Your task to perform on an android device:  Search Girls Denim Jacket on H&M
Image 0: 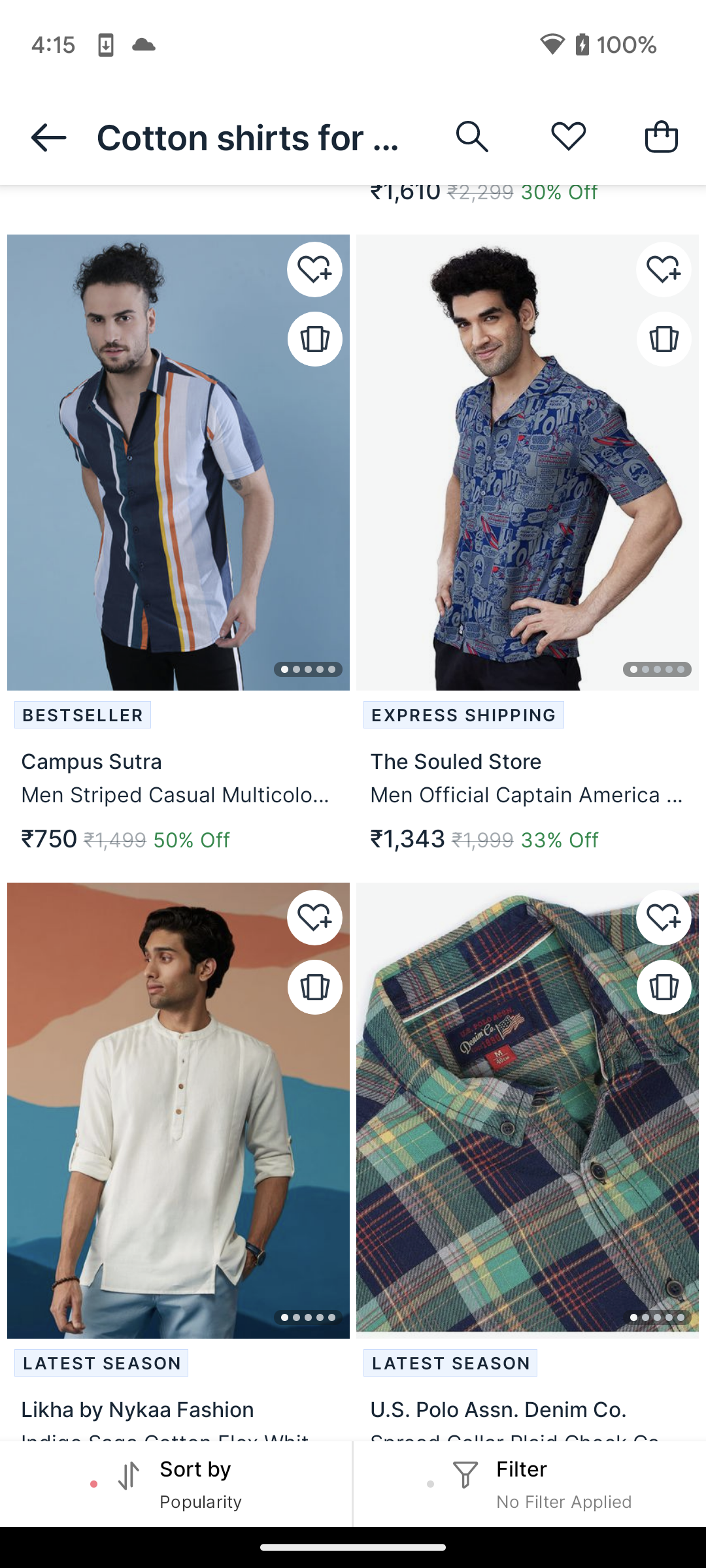
Open H&M app
Step 0: open app "H&M"
Image 1: 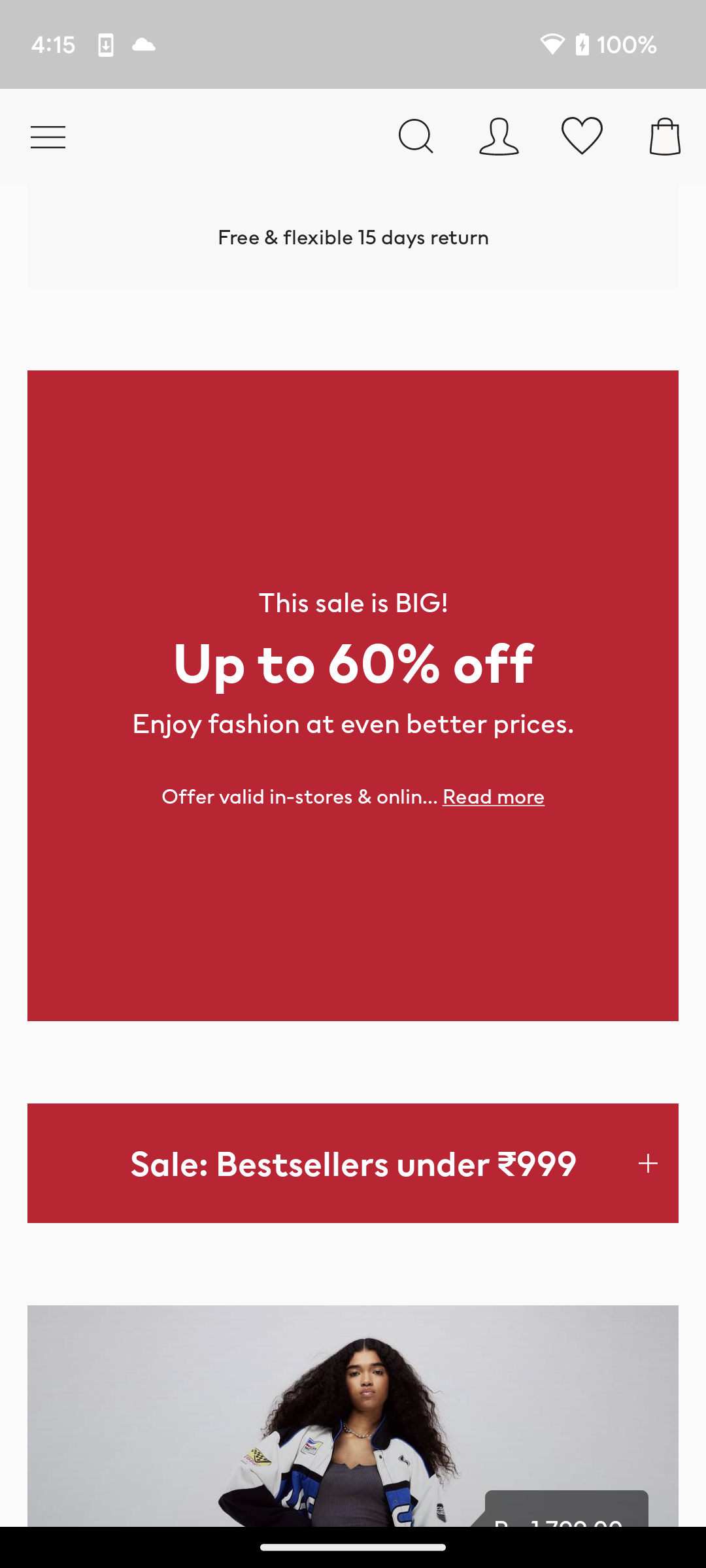
Click on search icon at the top of the screen
Step 1: click (416, 136)
Image 2: 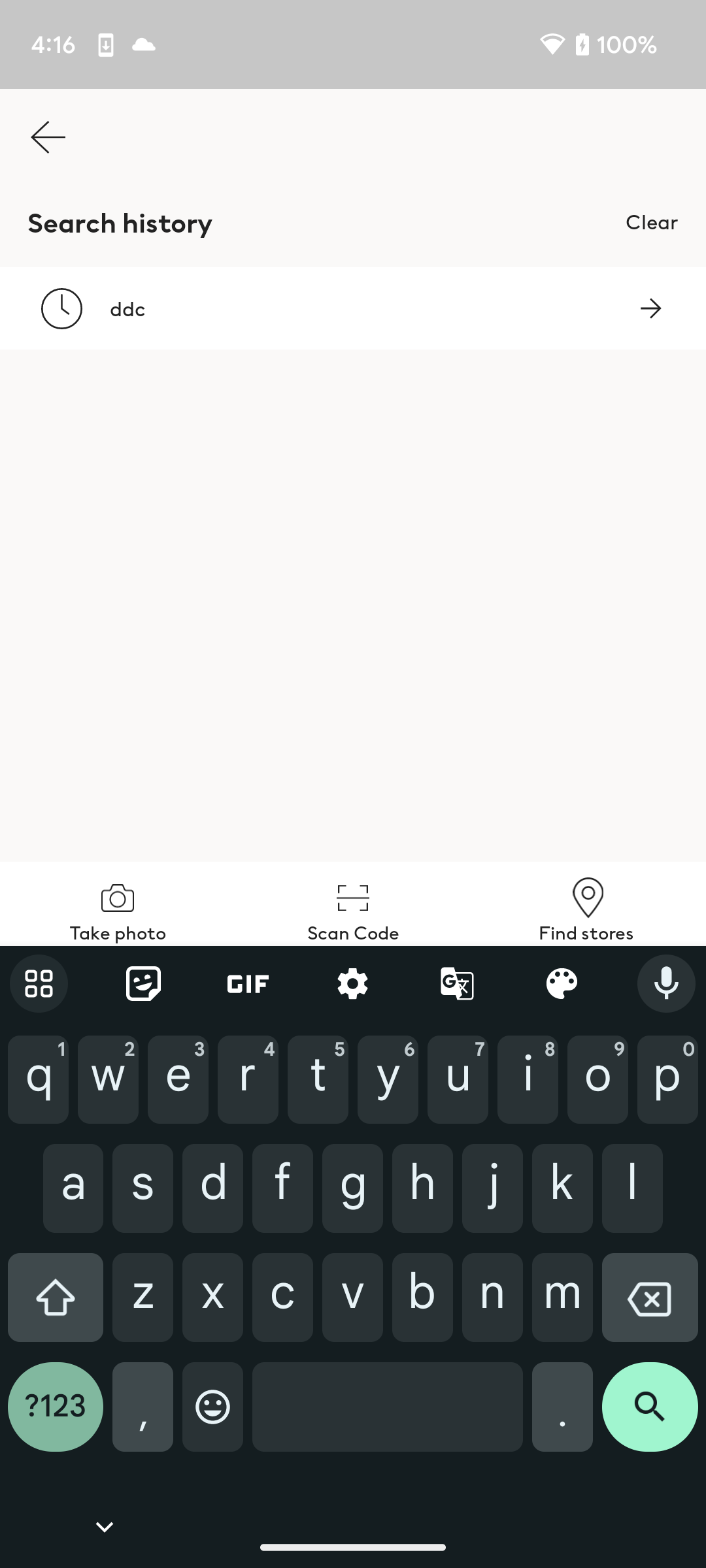
type Girls Denim Jacket in search bar
Step 2: type "Girls Denim Jacket"
Image 3: 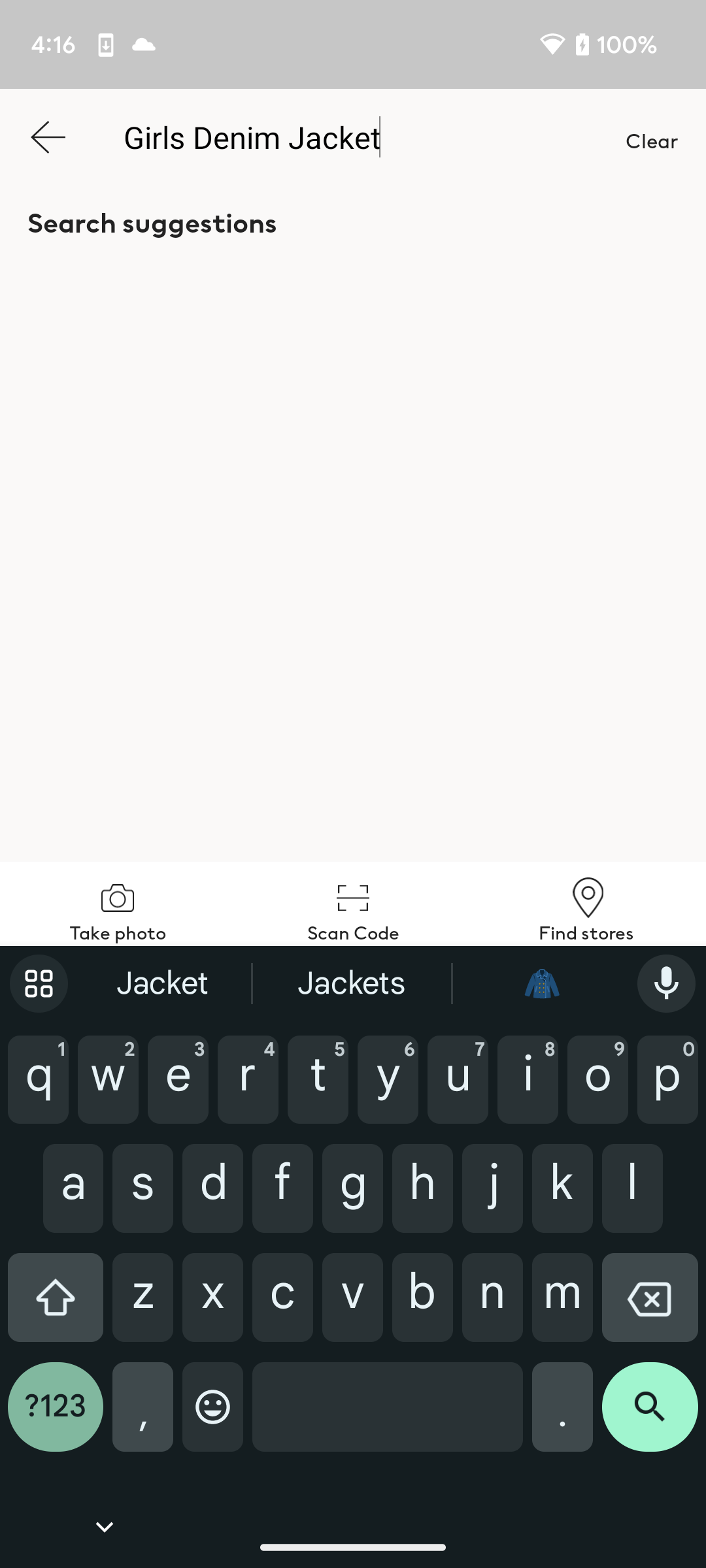
click on search icon at the bottom right of the screen
Step 3: click (650, 1417)